Your task to perform on an android device: Open the Taskito app and sync the task in settings.
Image 0: 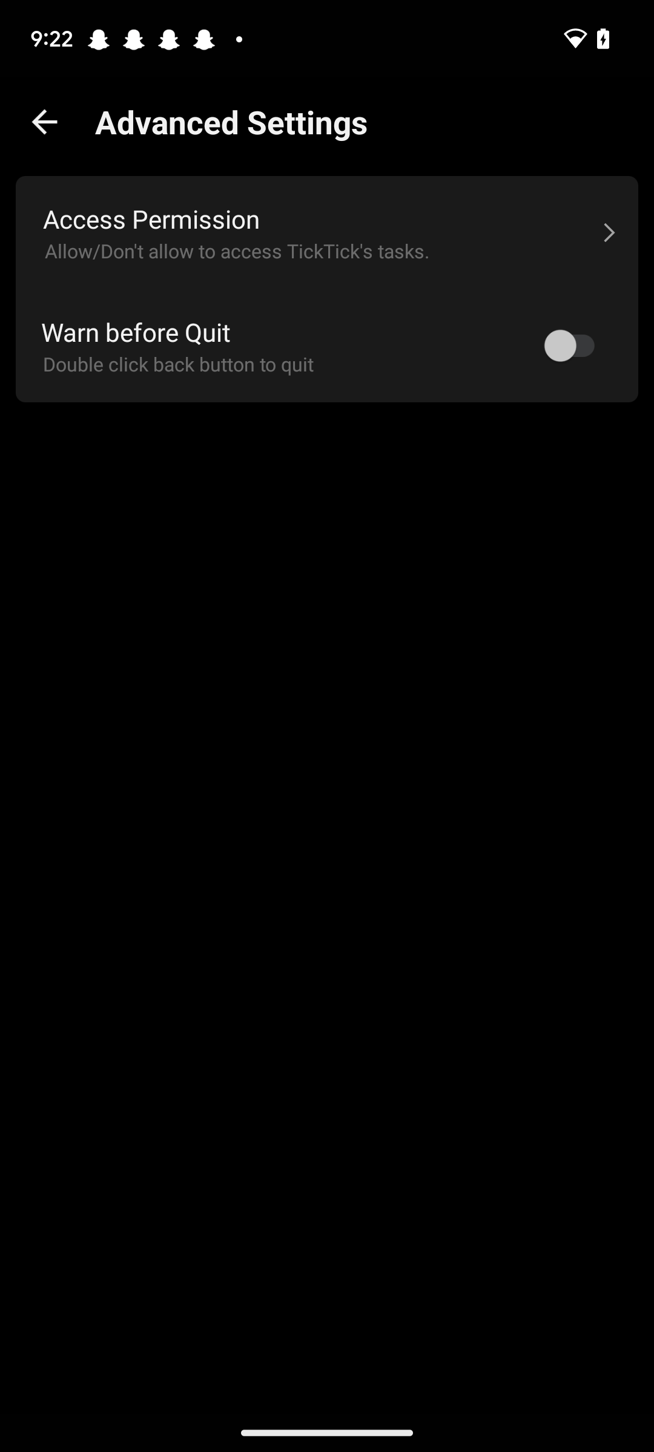
Open the Taskito app
Step 0: open app "Taskito"
Image 1: 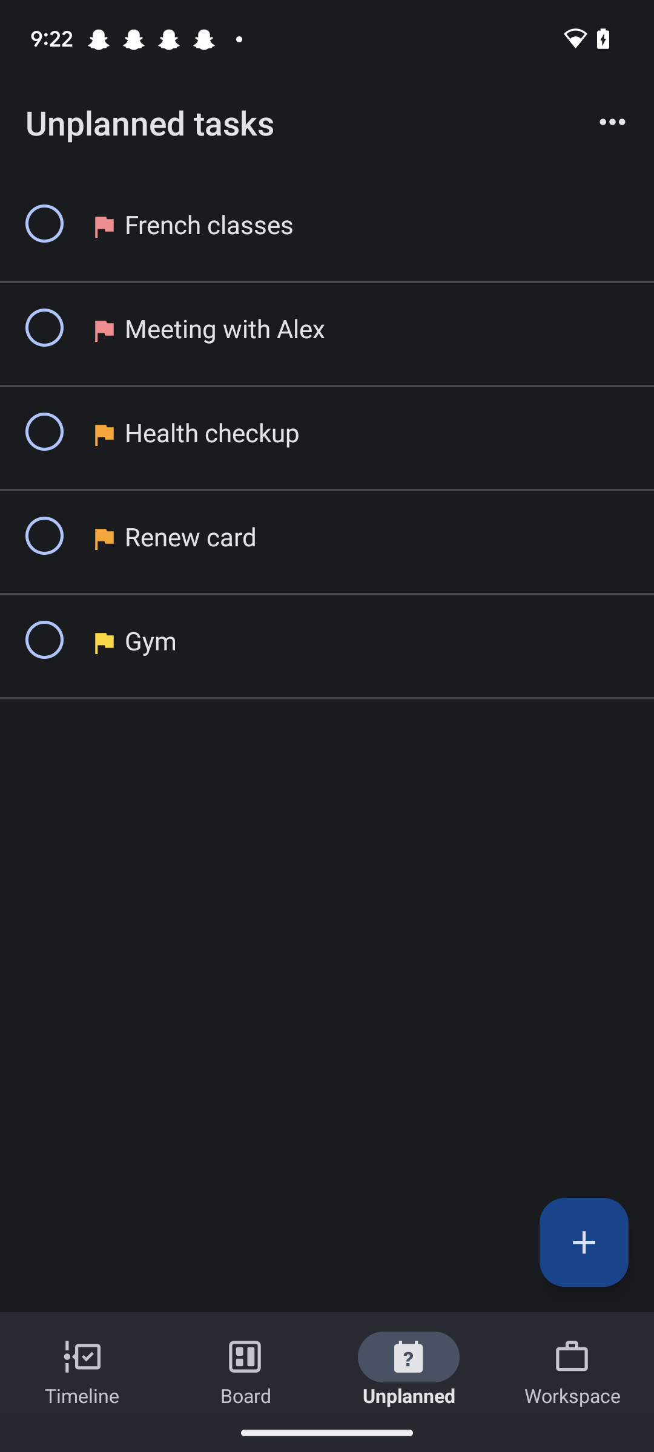
Click on the workspace tab
Step 1: click (572, 1356)
Image 2: 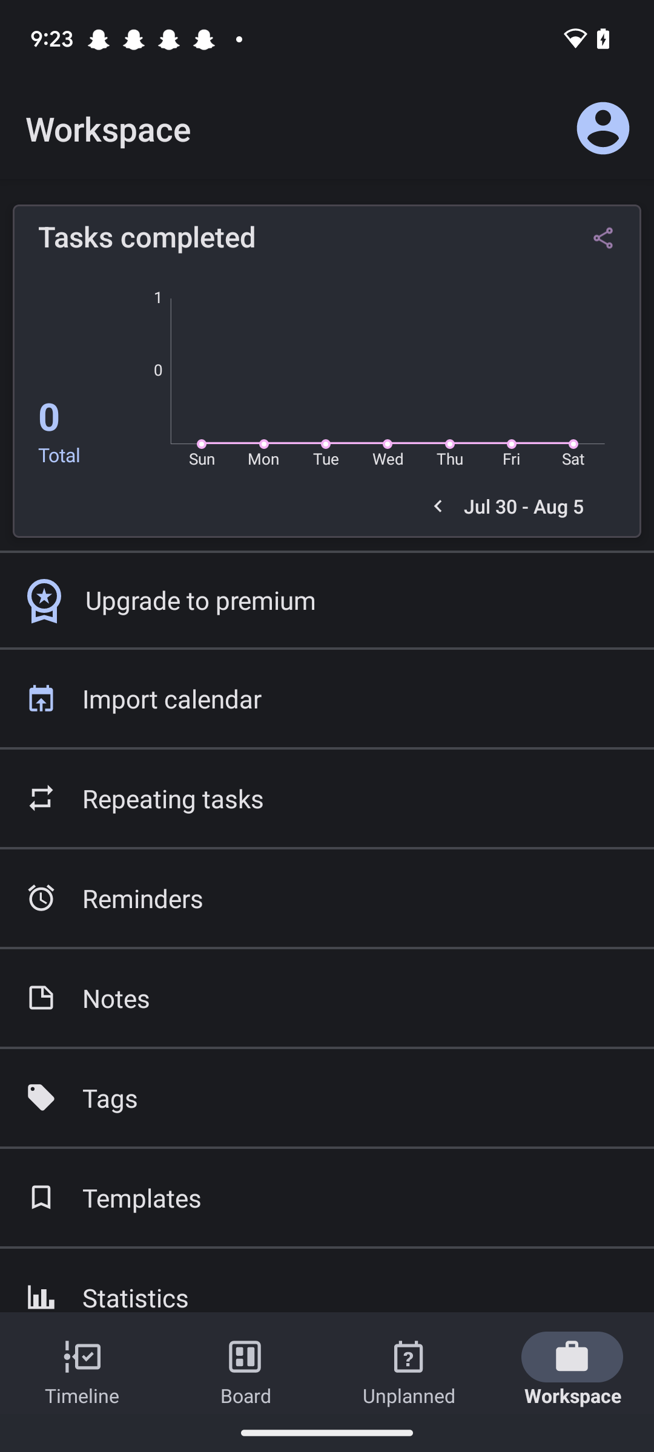
Click on the profile icon at the top right corner of the screen
Step 2: click (603, 128)
Image 3: 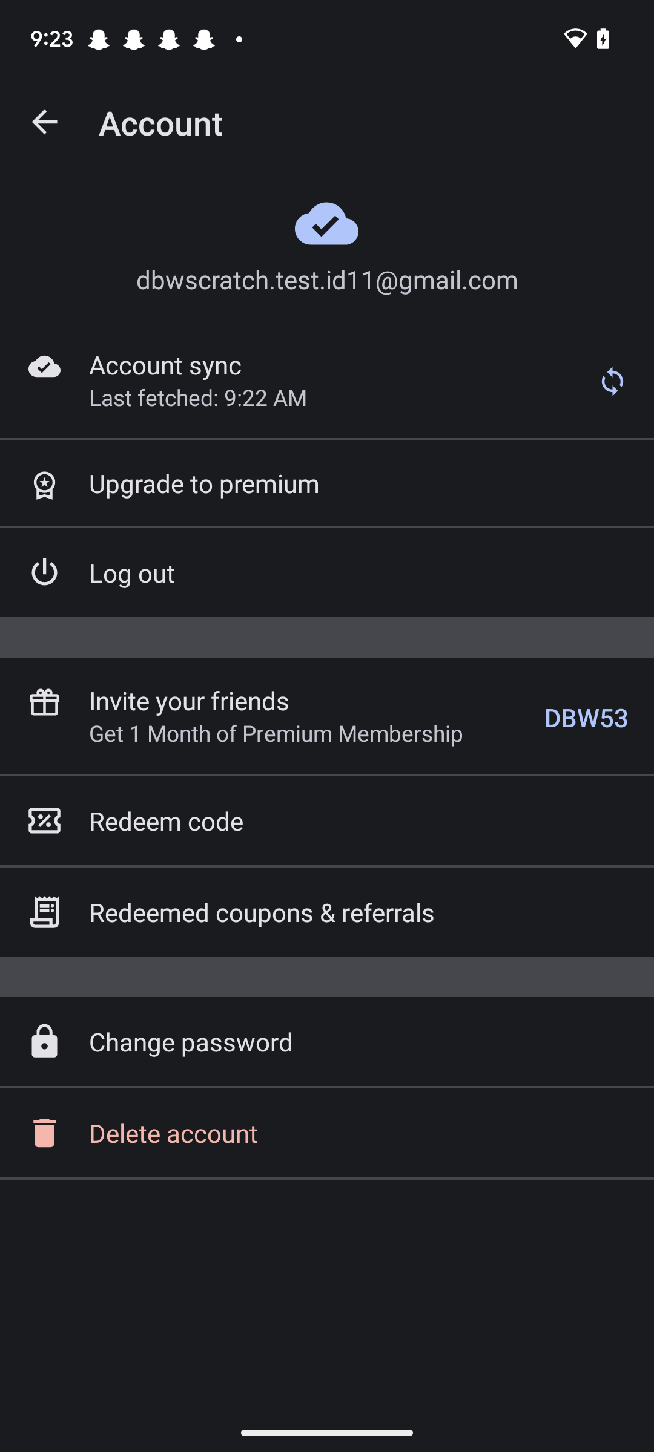
Click on the sync icon 
Step 3: click (612, 381)